Your task to perform on an android device: I want to export all my contacts to Device, so export all contacts to the device in the Contacts app.
Image 0: 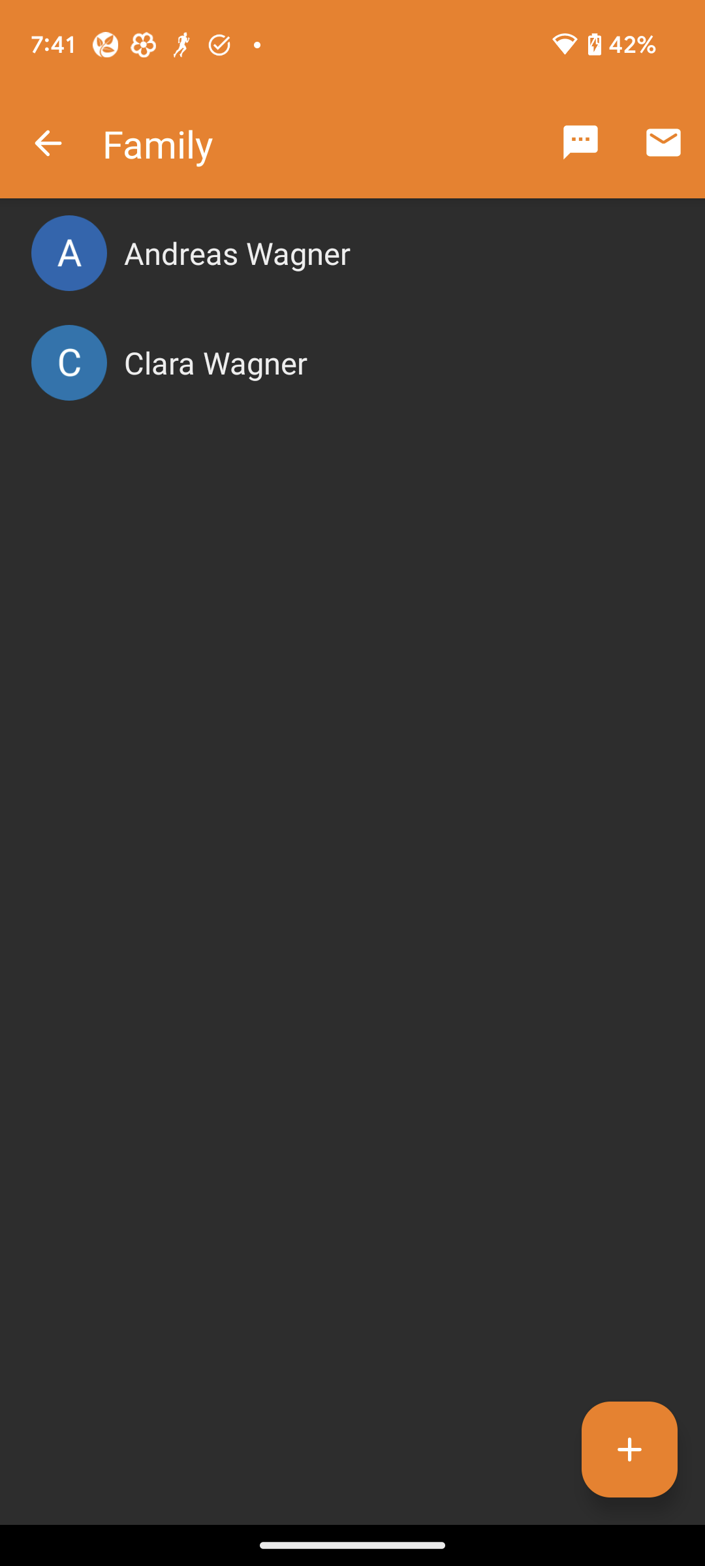
Go back to the previous page to view the export contact option.
Step 0: press back button
Image 1: 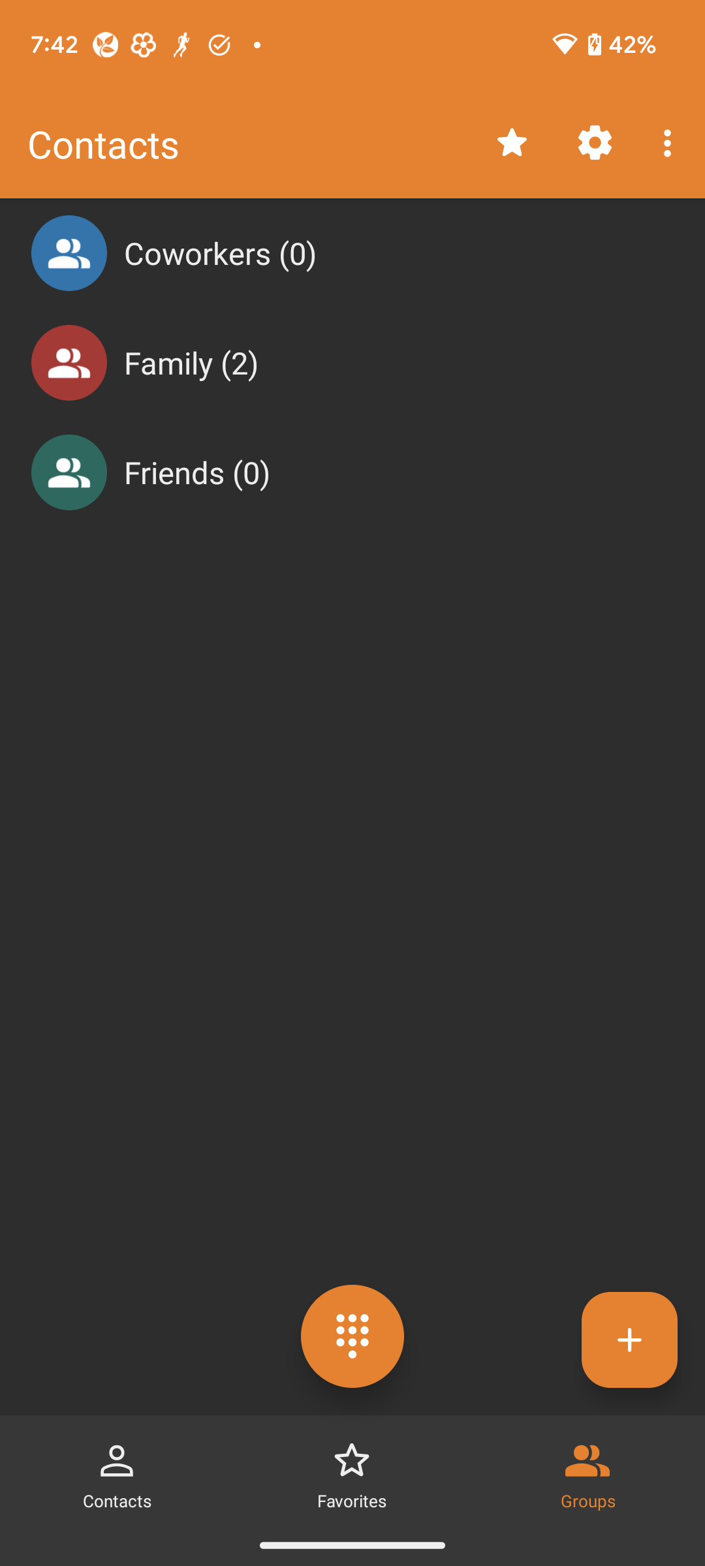
Click on the three dots icon at the top right corner of the screen to view the export contact option.
Step 1: click (670, 142)
Image 2: 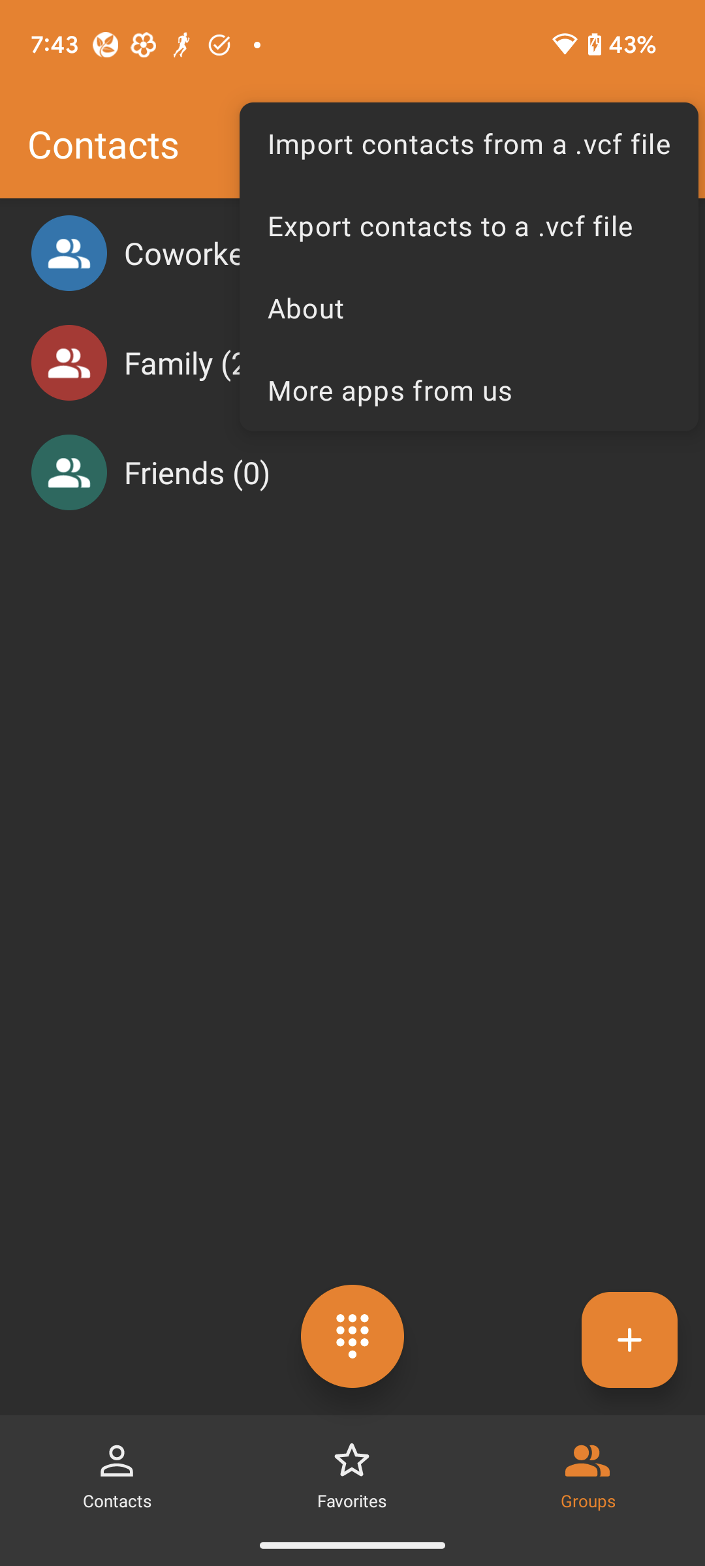
Click on the Export contacts to a .vcf file to export the contacts.
Step 2: click (469, 225)
Image 3: 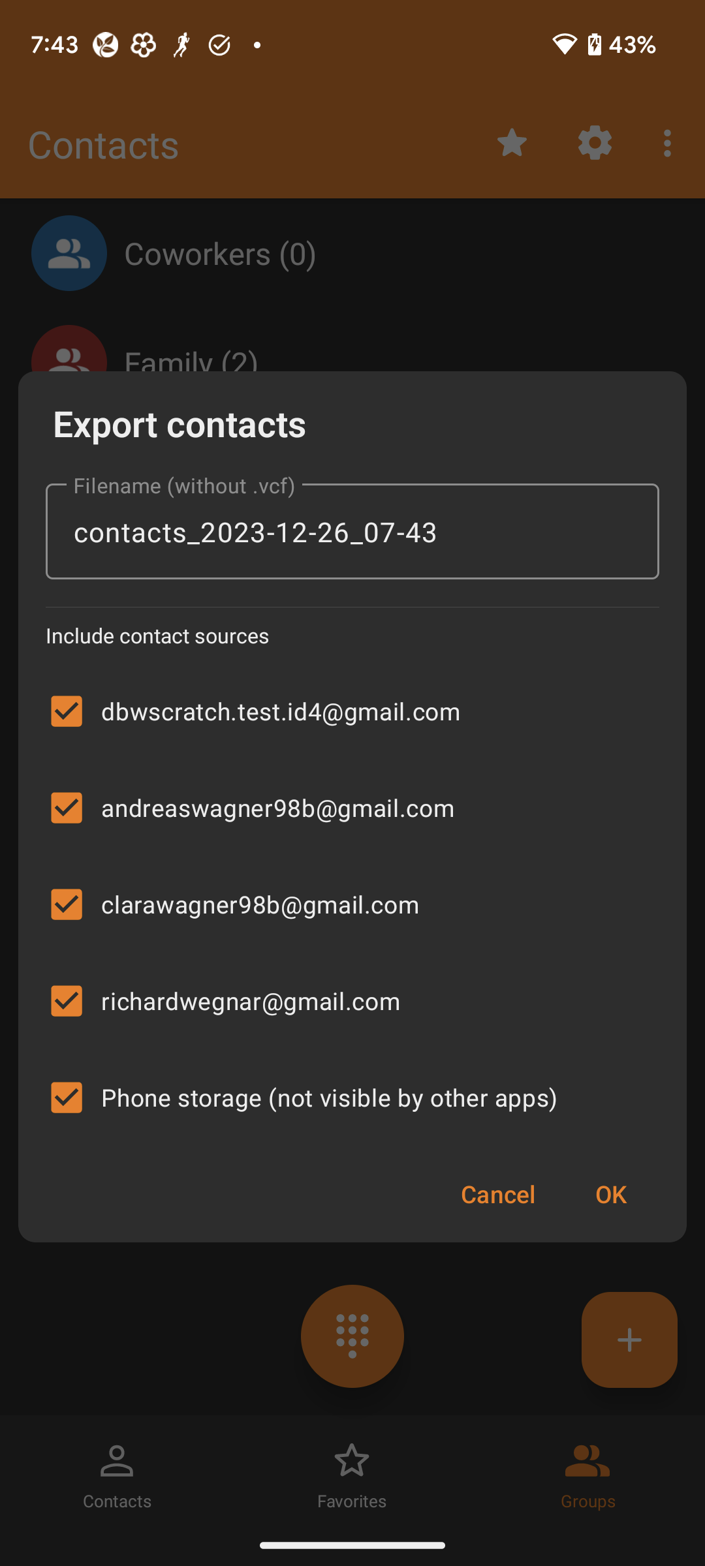
Click on the OK button to export the contacts.
Step 3: click (610, 1193)
Image 4: 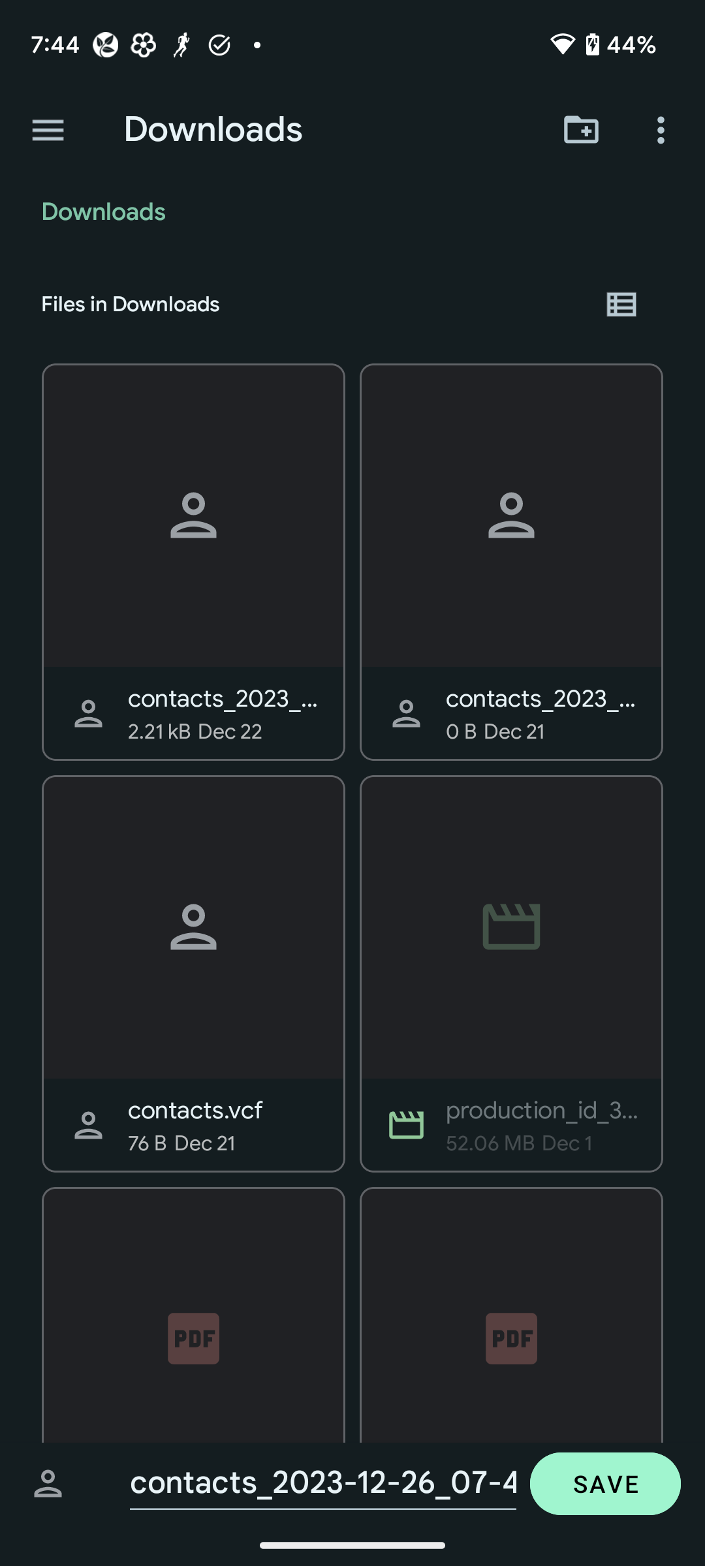
Click on the SAVE button to save the file of exported contacts.
Step 4: click (605, 1483)